Your task to perform on an android device: I want to search for outdoor yoga in the Google files.
Image 0: 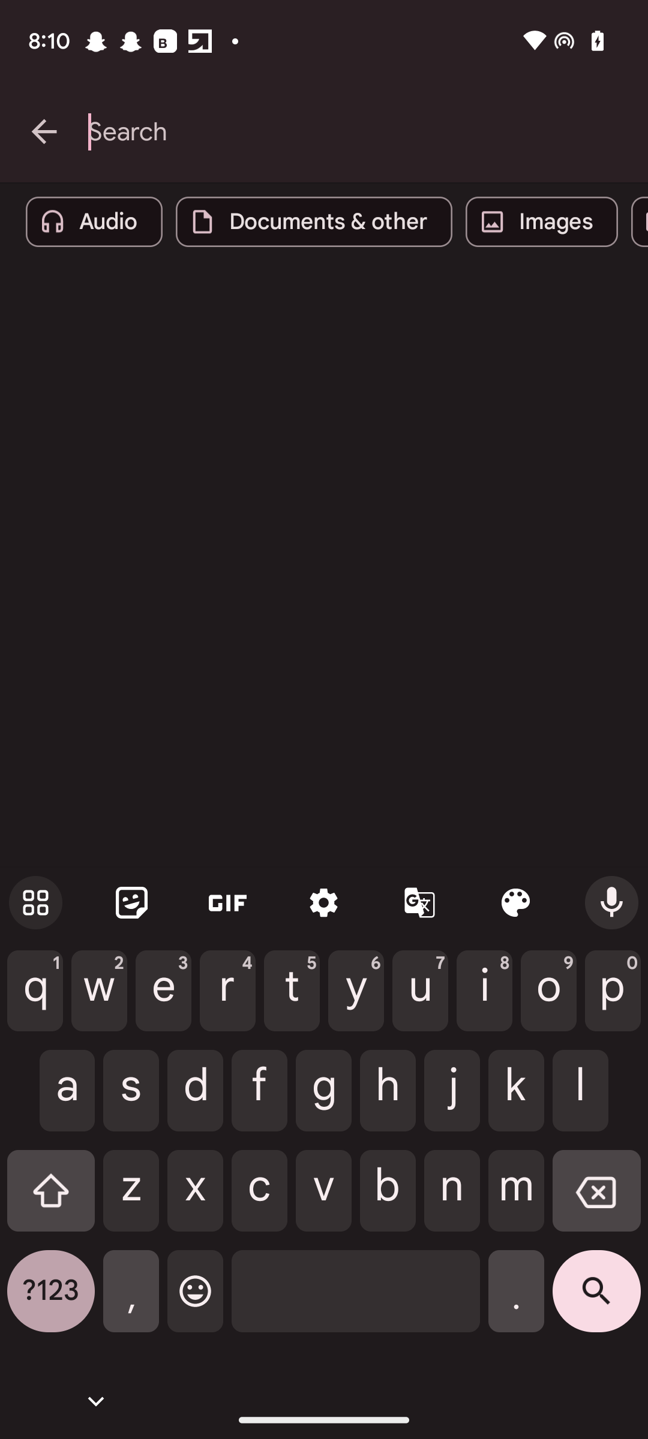
open the files by google app.
Step 0: open app "Files by Google"
Image 1: 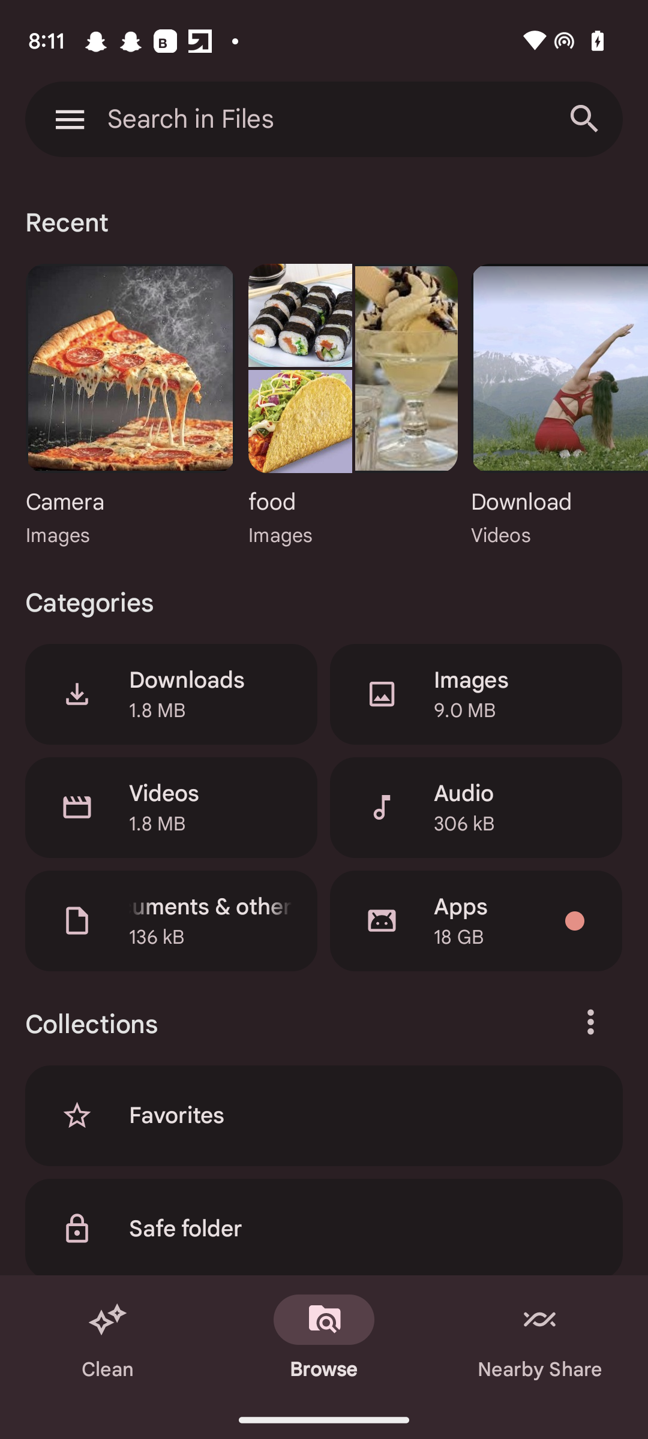
Click on the search bar.
Step 1: click (191, 119)
Image 2: 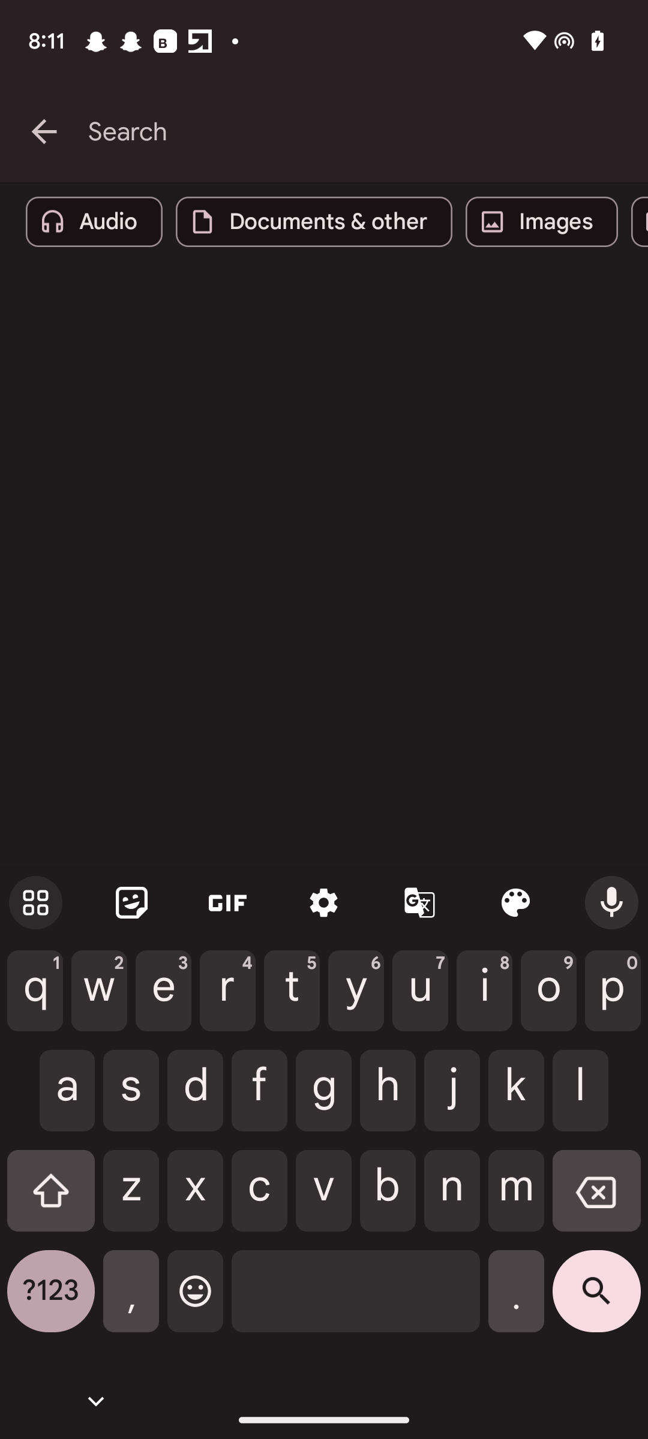
search for outdoor yoga.
Step 2: type "outdoor yoga"
Image 3: 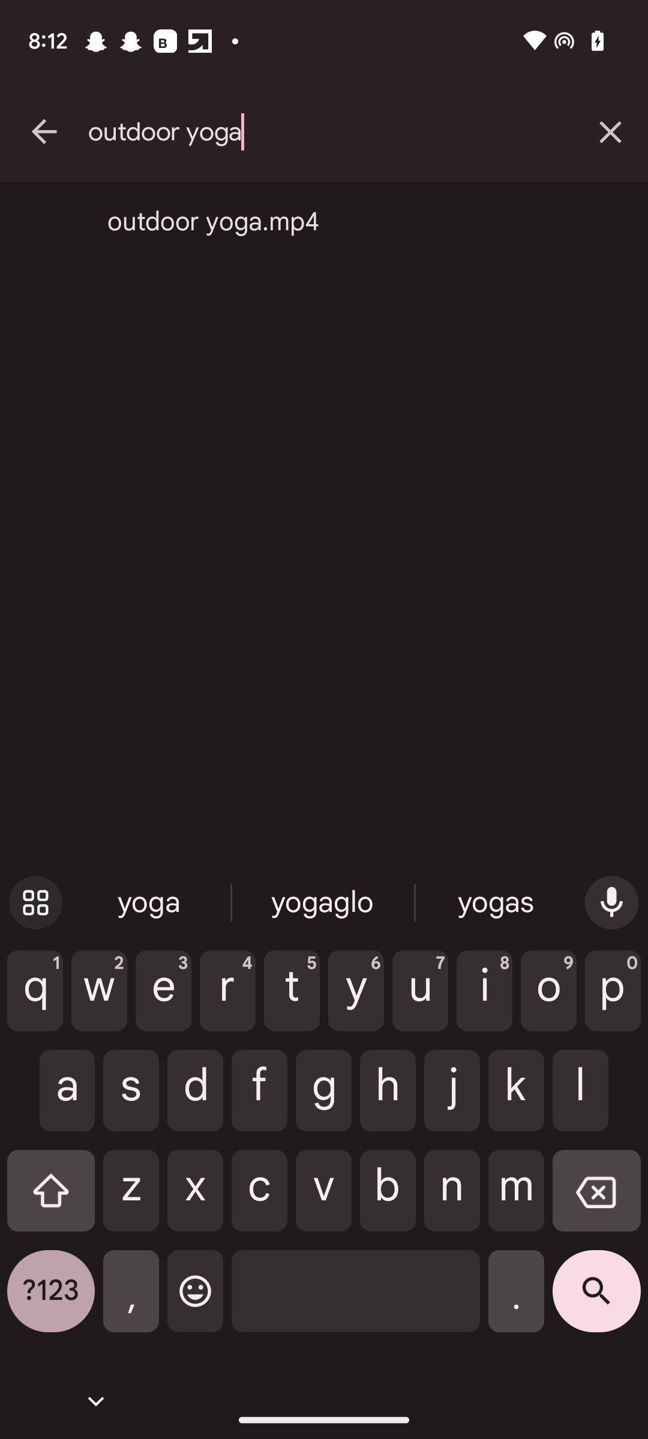
Click on the search icon on the keyboard.
Step 3: click (596, 1300)